Your task to perform on an android device: Open the Redfin app and search for 3 BHK houses in California City, with prices ranging up to $800k 
Image 0: 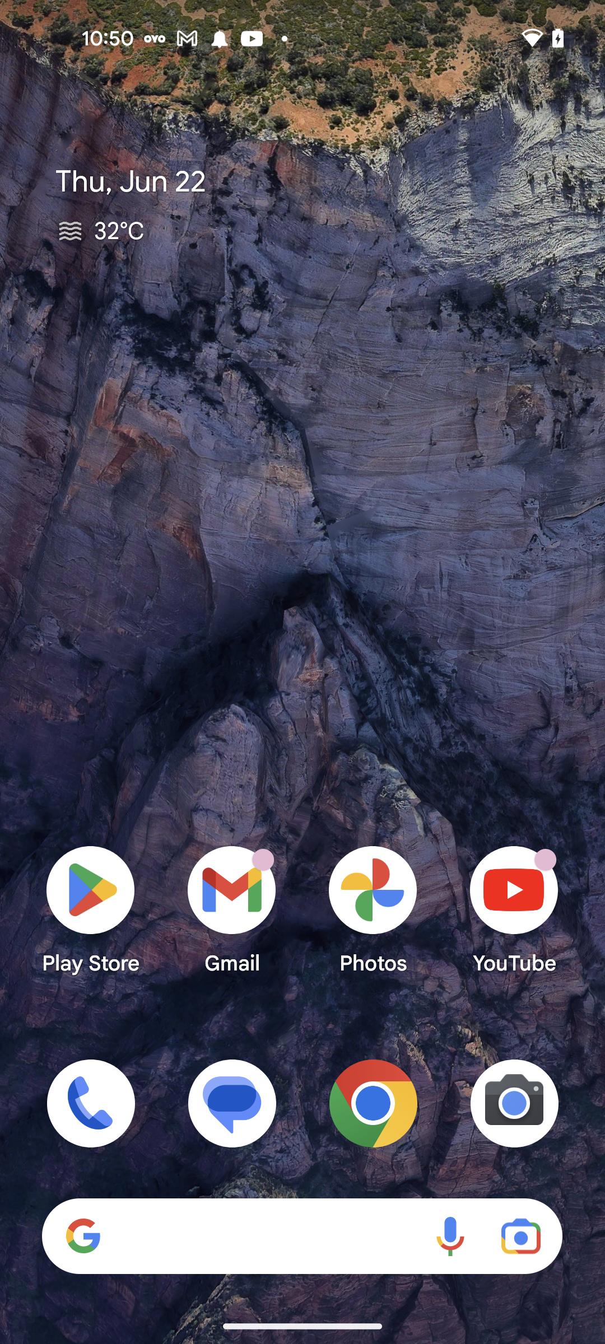
Open Redfin App
Step 0: open app "Redfin"
Image 2: 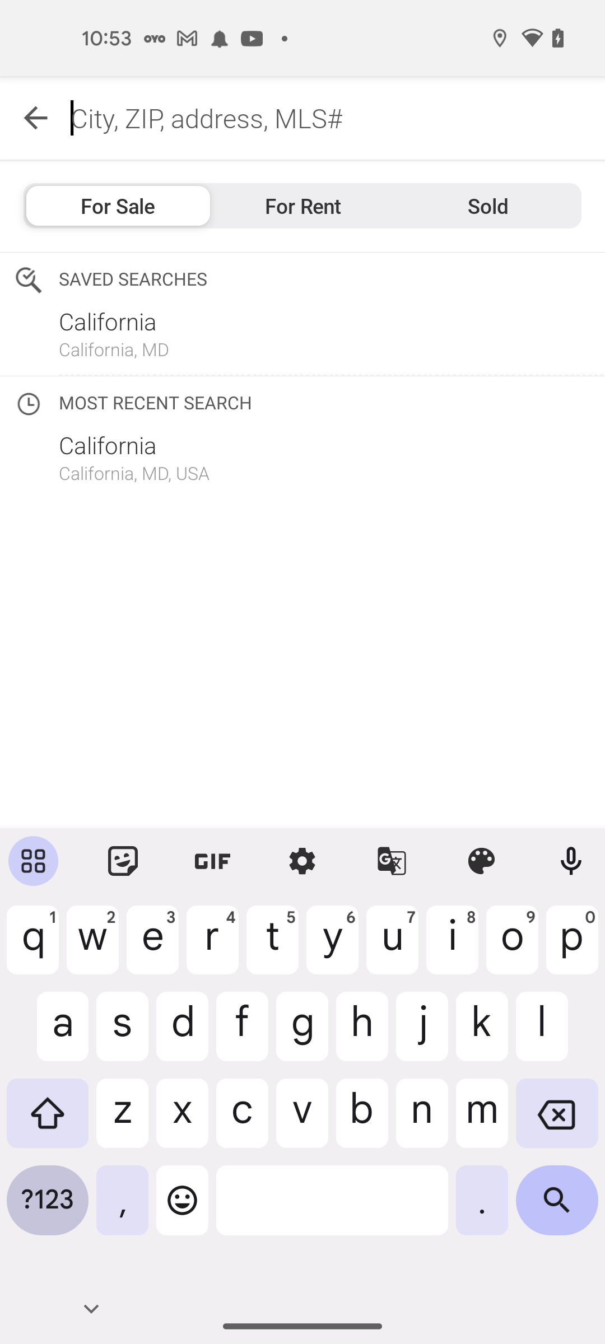
search for California
Step 2: type "California"
Image 3: 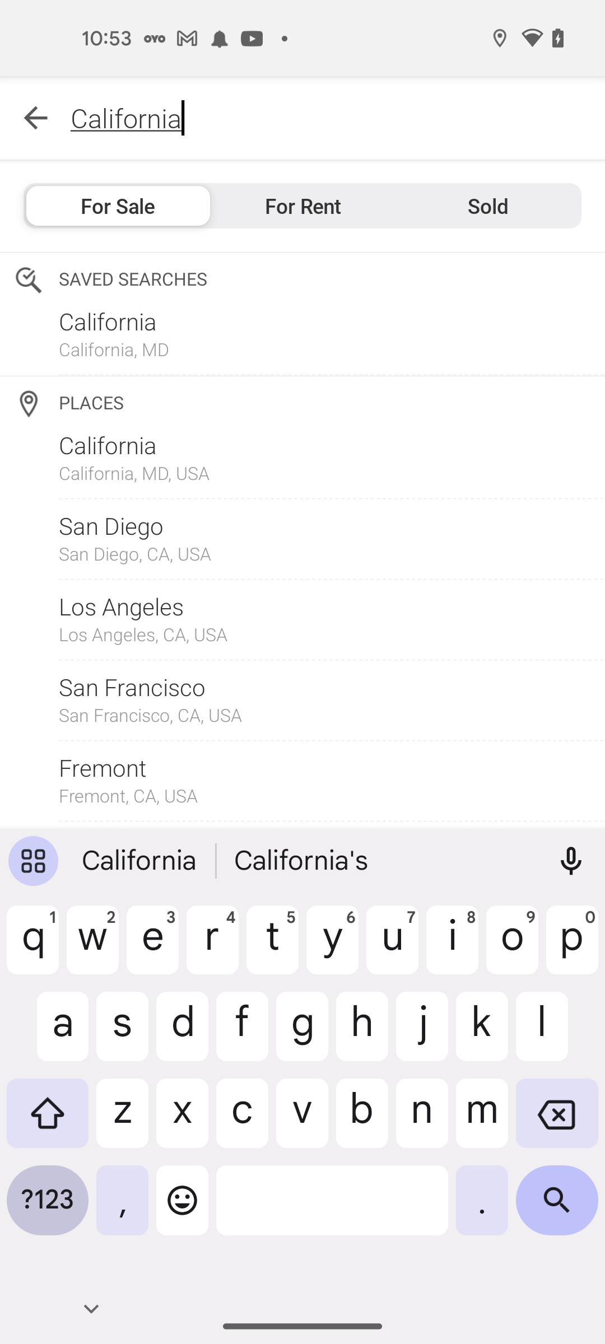
Click on the search icon at the bottom right corner of the screen
Step 3: click (557, 1208)
Image 5: 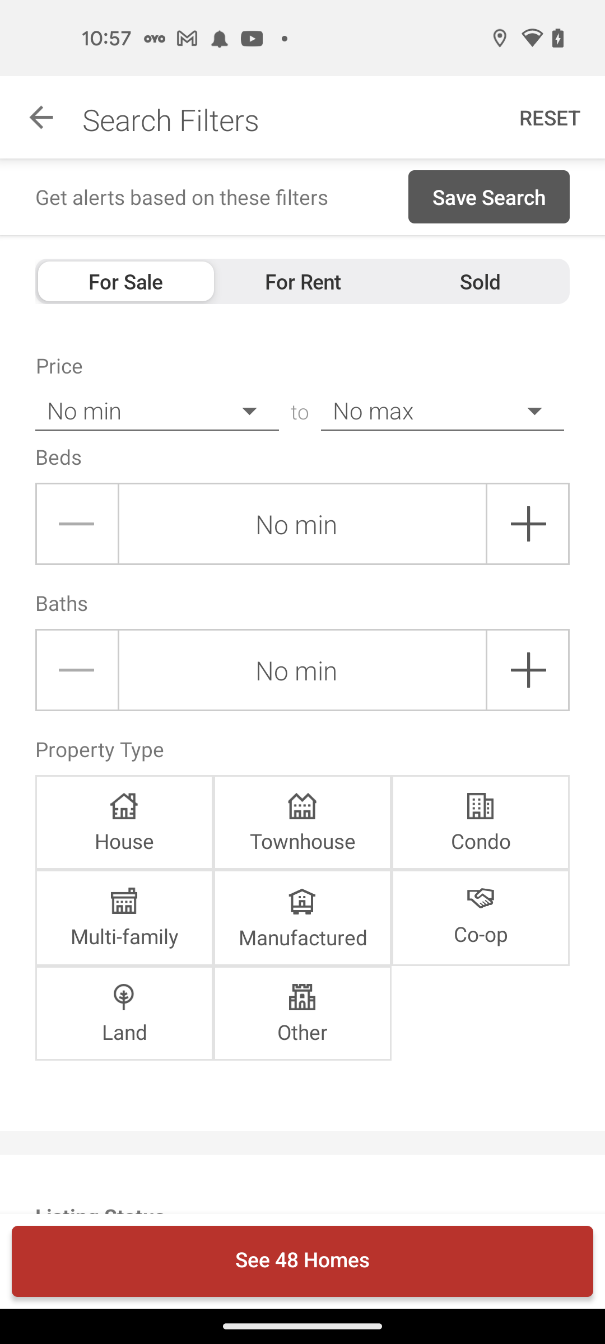
Click on the No max drop-down icon under Price
Step 5: click (443, 411)
Image 6: 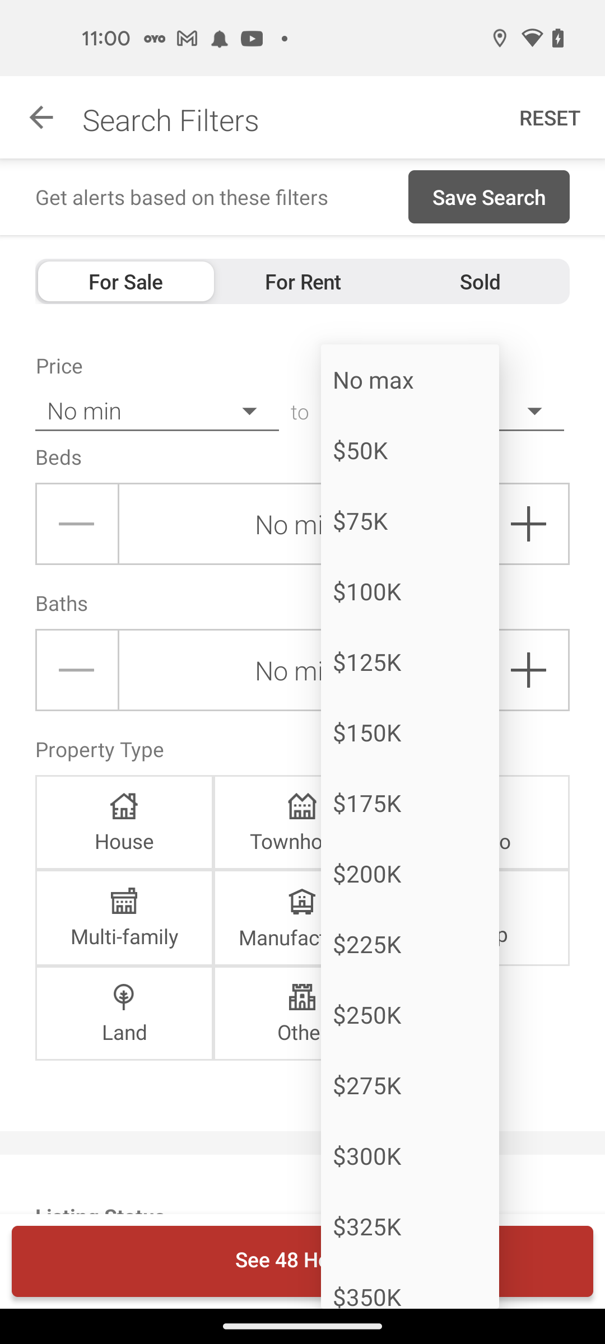
Scroll down to view $800k price
Step 6: scroll down
Image 7: 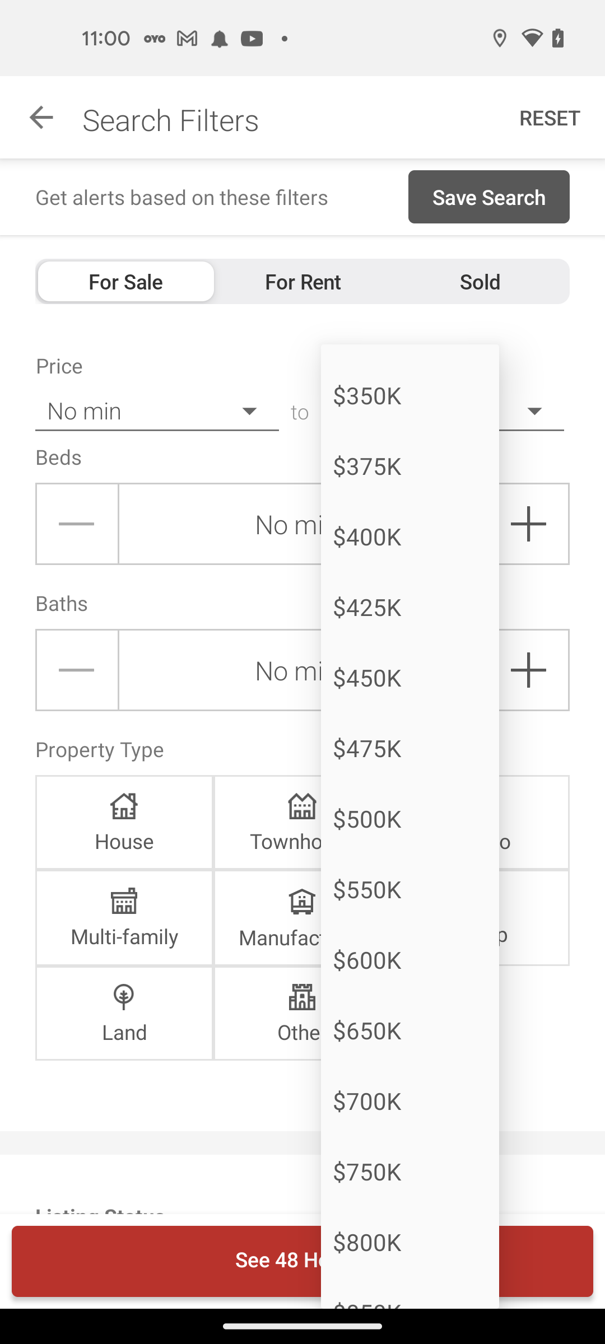
Select $800k price
Step 7: click (409, 1242)
Image 8: 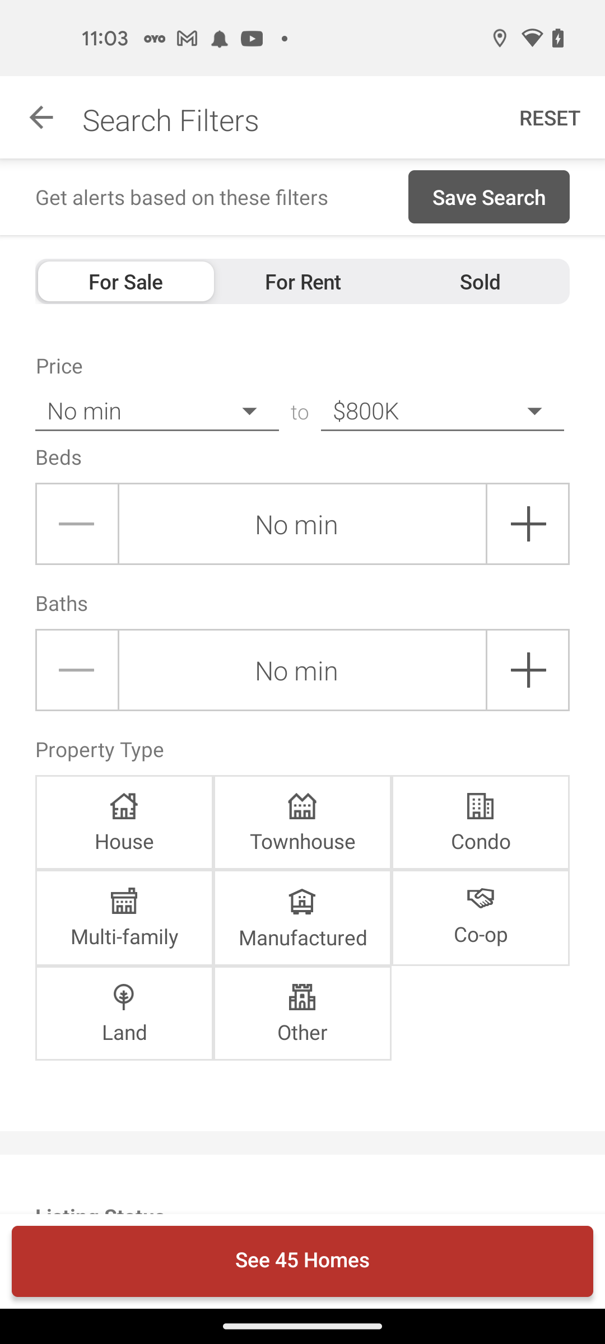
Add 3 beds
Step 8: click (528, 524)
Image 9: 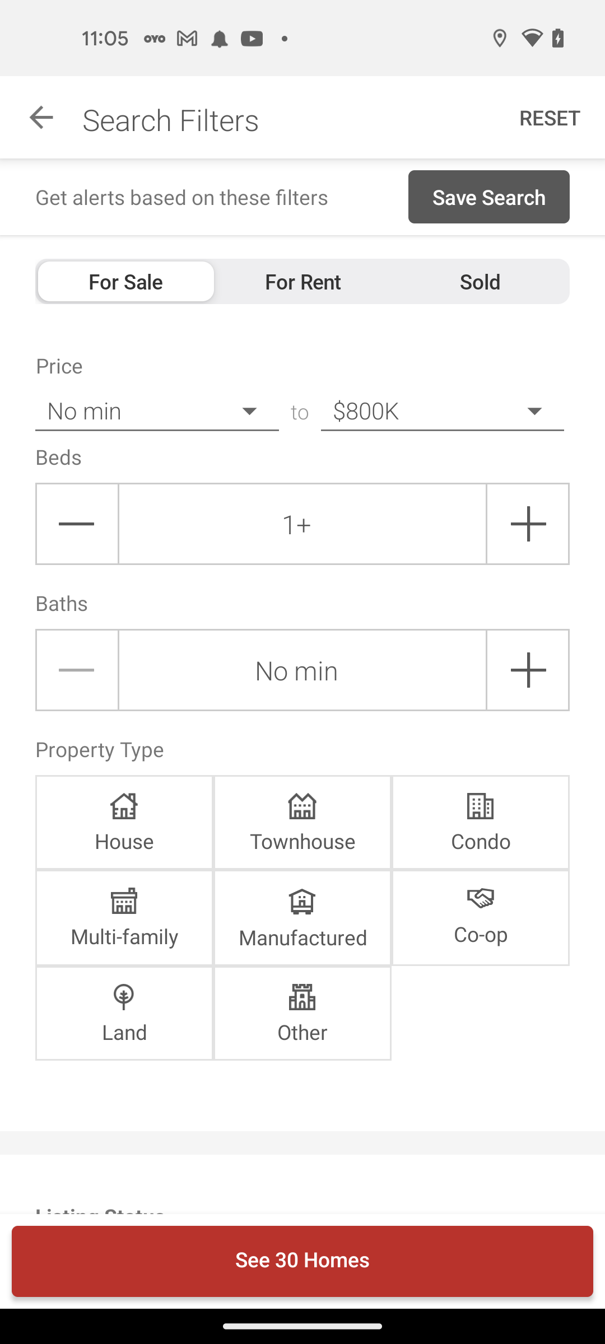
Add 3 beds
Step 9: click (528, 524)
Image 10: 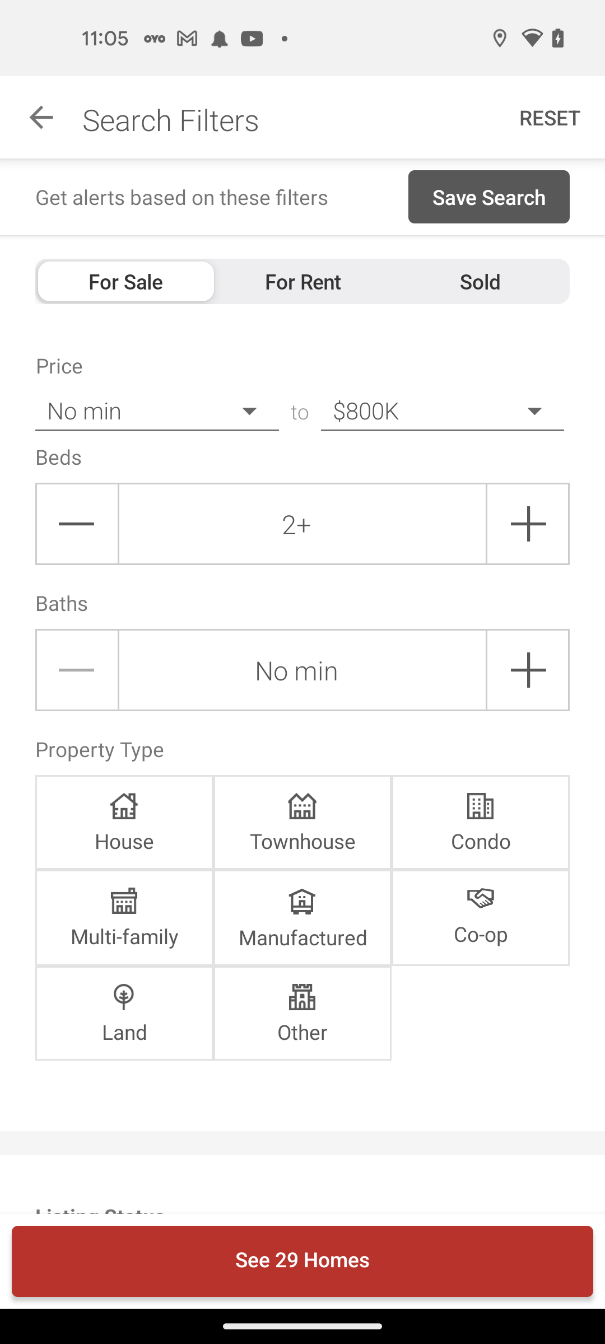
Add 3 beds
Step 10: click (528, 524)
Image 11: 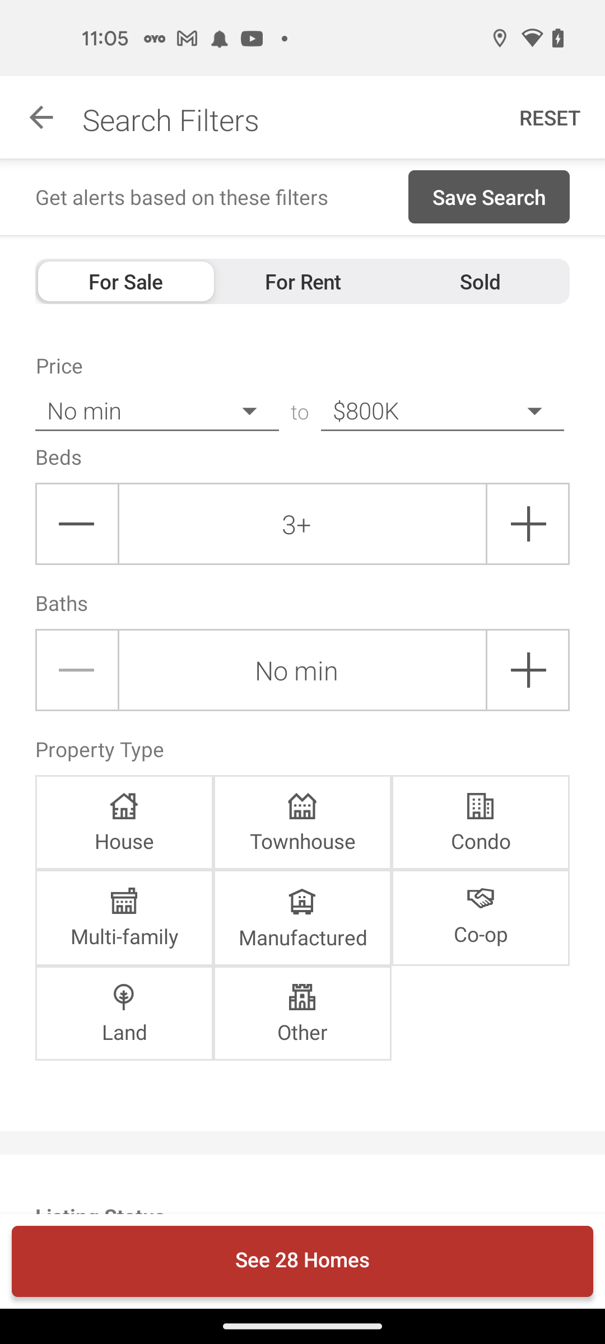
Add 2 Baths
Step 11: click (528, 670)
Image 12: 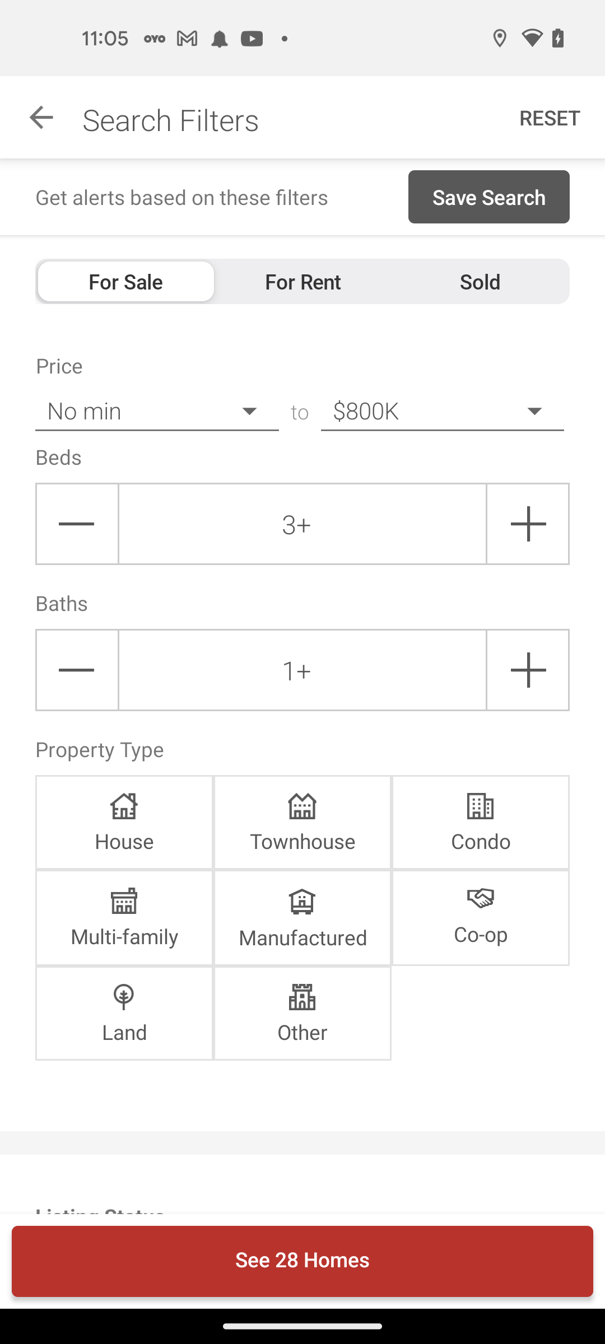
Add 2 Baths
Step 12: click (528, 670)
Image 13: 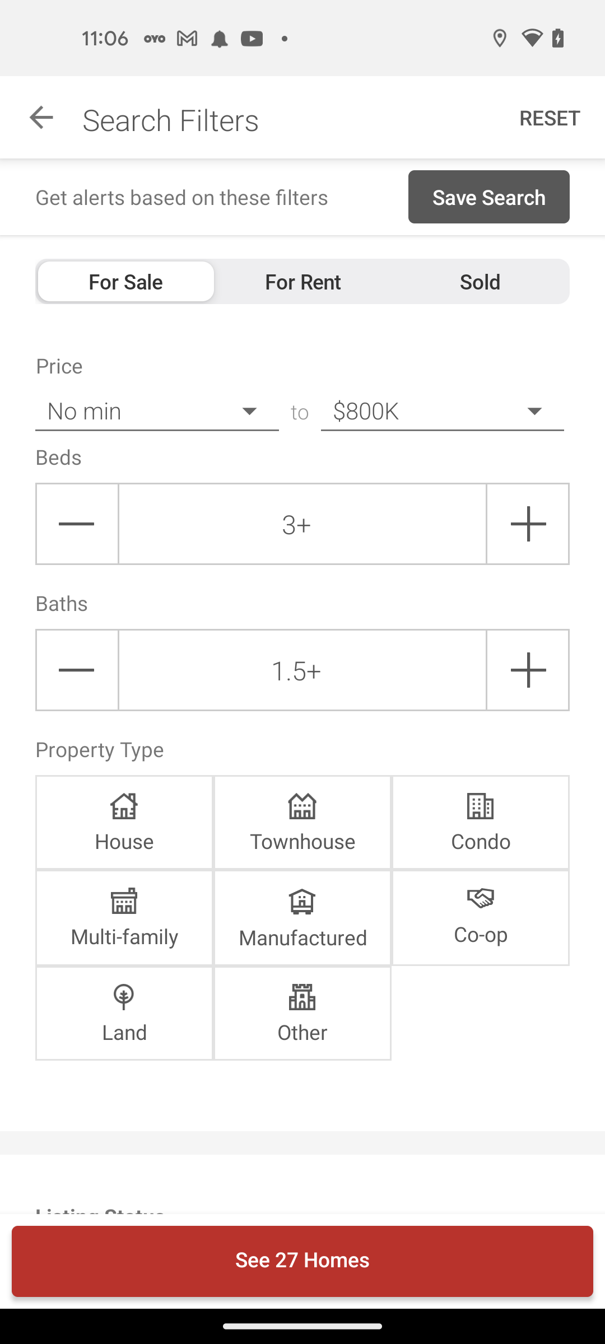
Select House under property type
Step 13: click (124, 822)
Image 14: 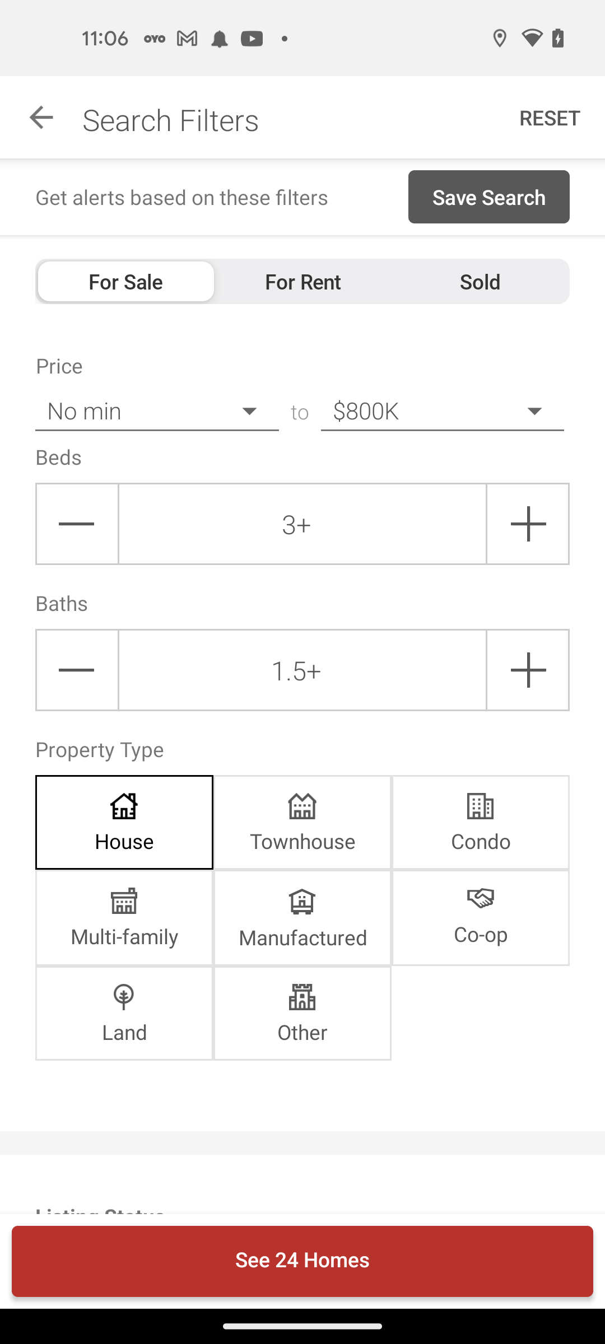
Click on the see 24 Homes button at the bottom of the screen
Step 14: click (302, 1261)
Image 15: 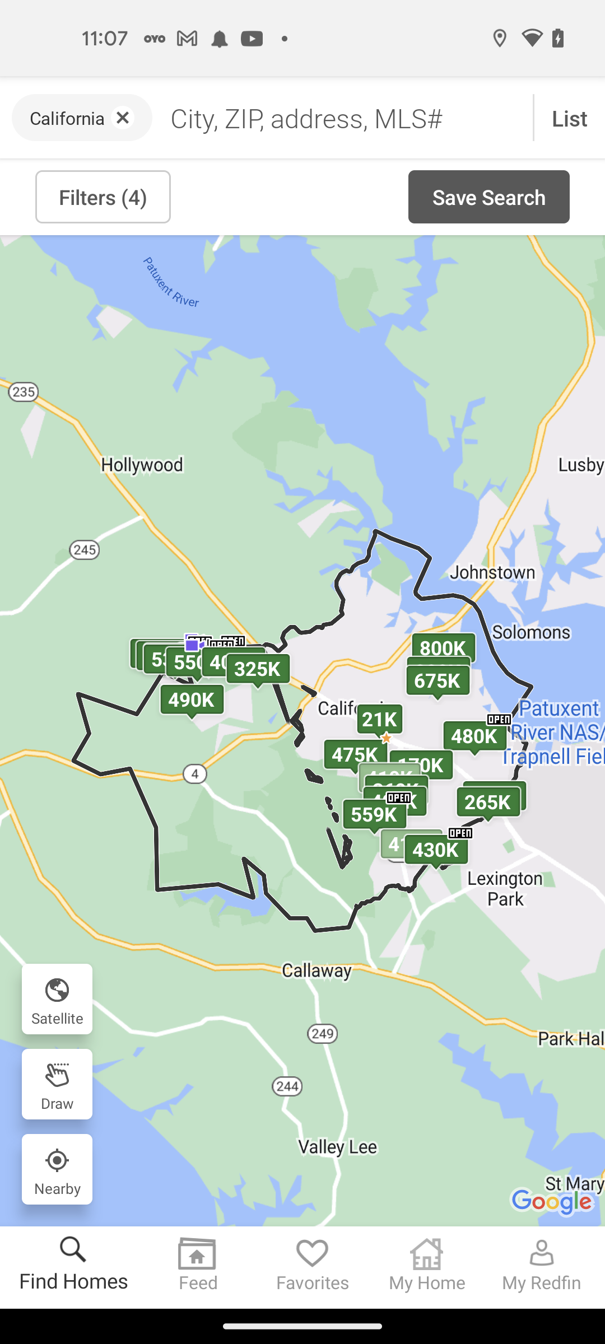
Click on the 490k price option in map
Step 15: click (192, 698)